Your task to perform on an android device: I want to add the address name Groningen with the help of text under the rectangle shape
Image 0: 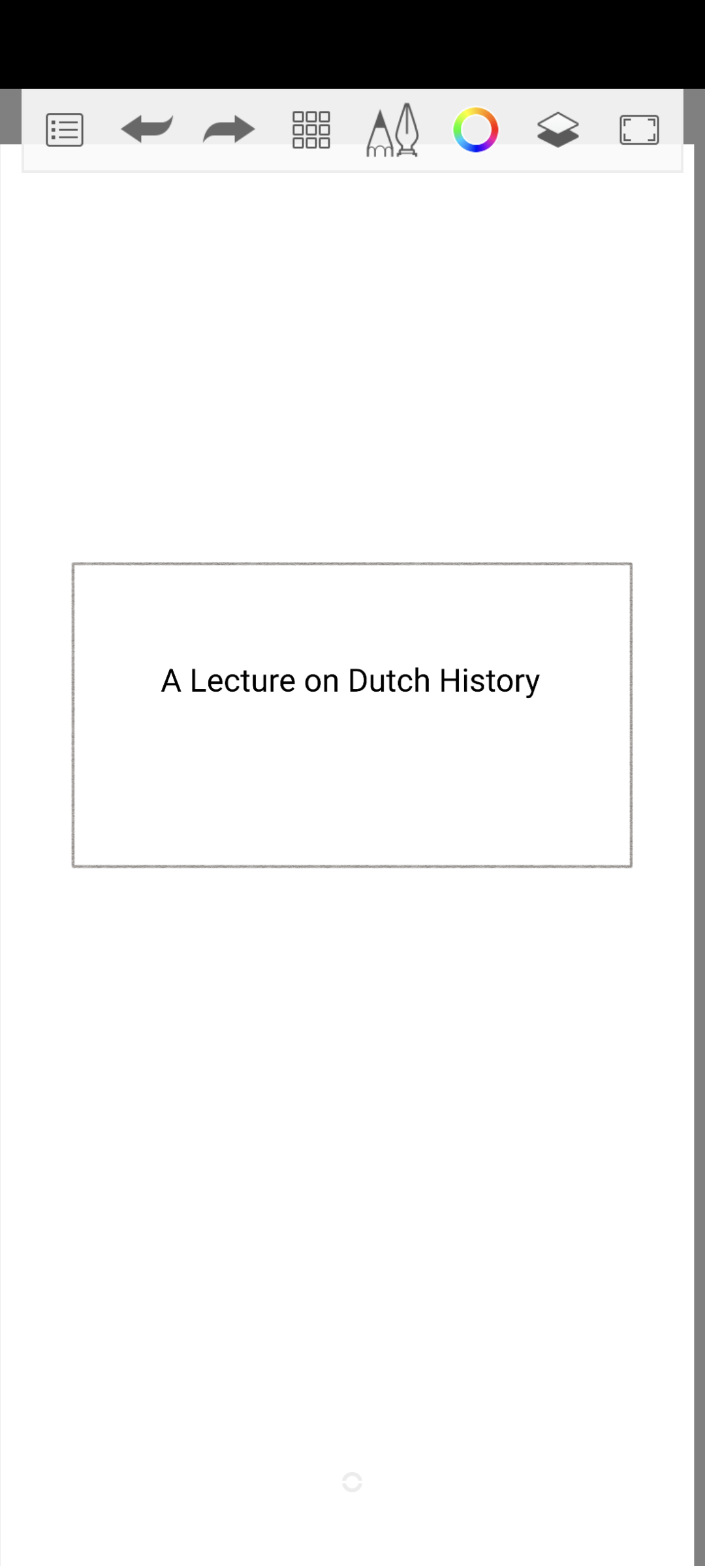
Click on the menu icon
Step 0: click (307, 131)
Image 1: 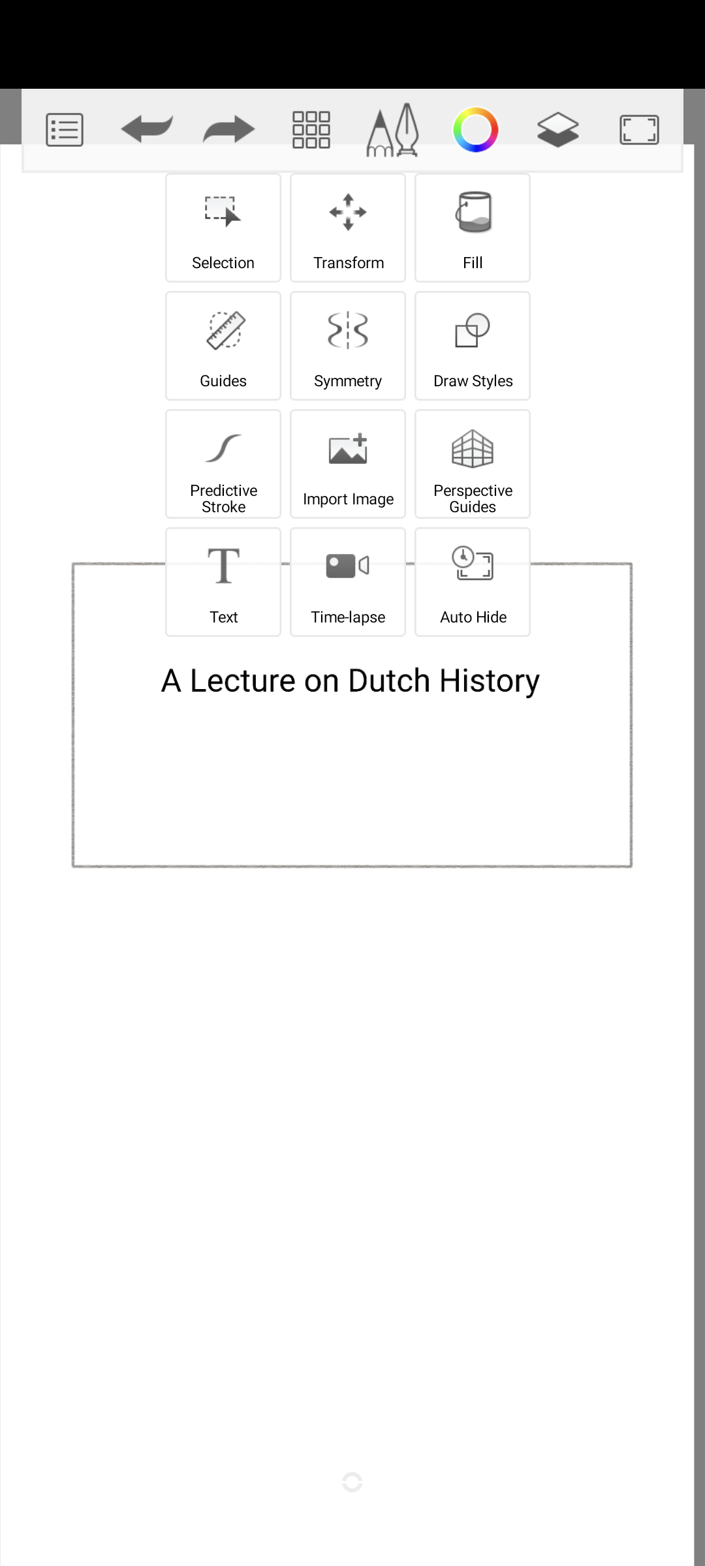
Click on the Text icon
Step 1: click (214, 588)
Image 2: 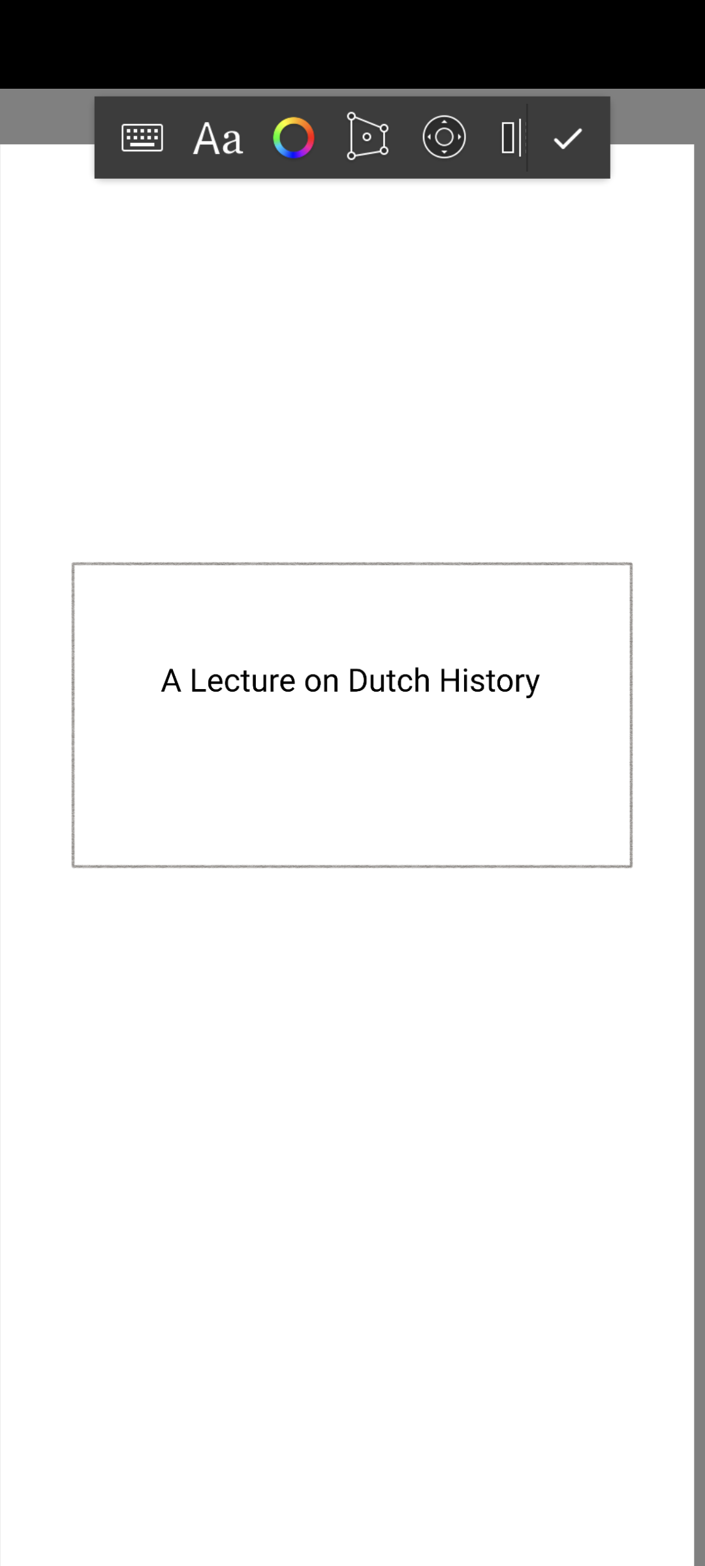
Click on the typewriter icon 
Step 2: click (138, 140)
Image 3: 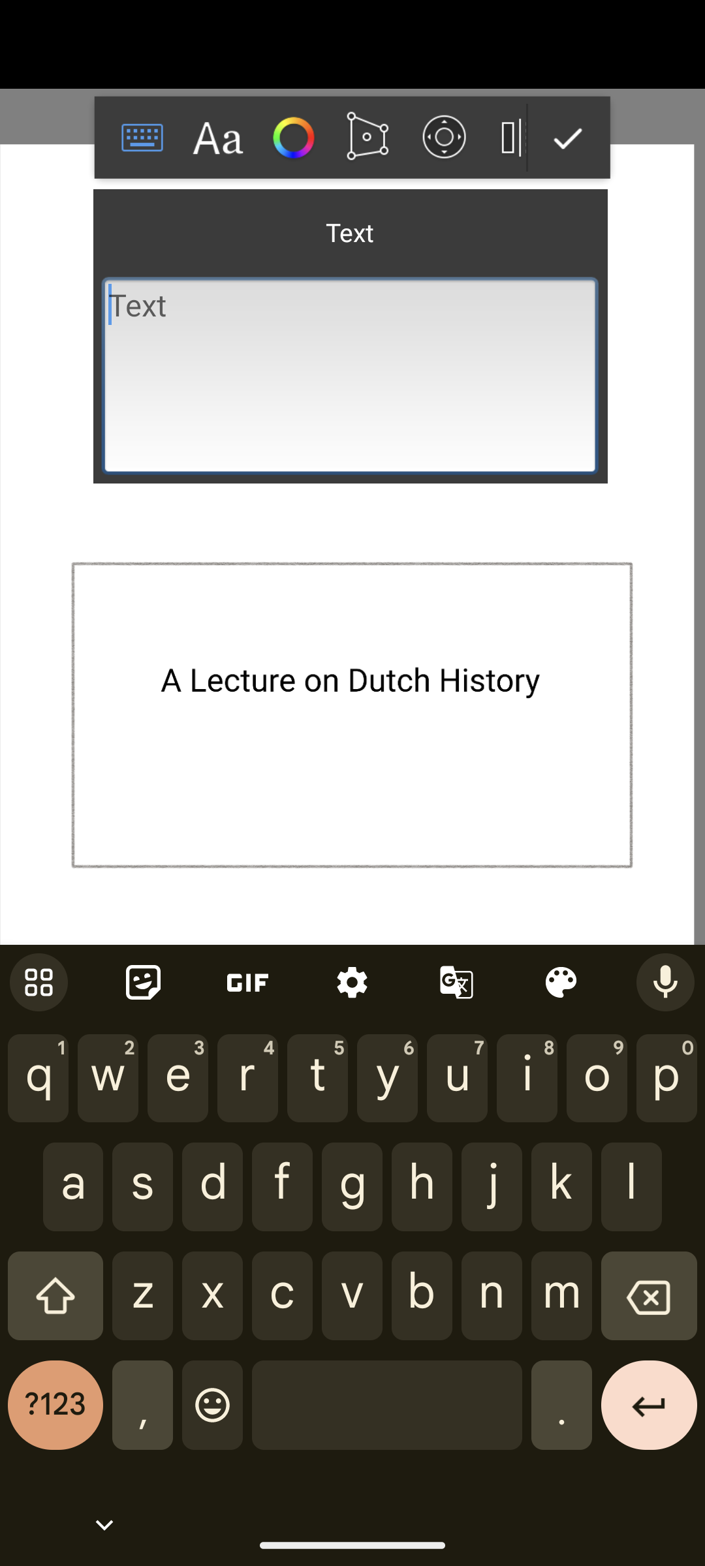
Type Groningen 
Step 3: type "Groningen"
Image 4: 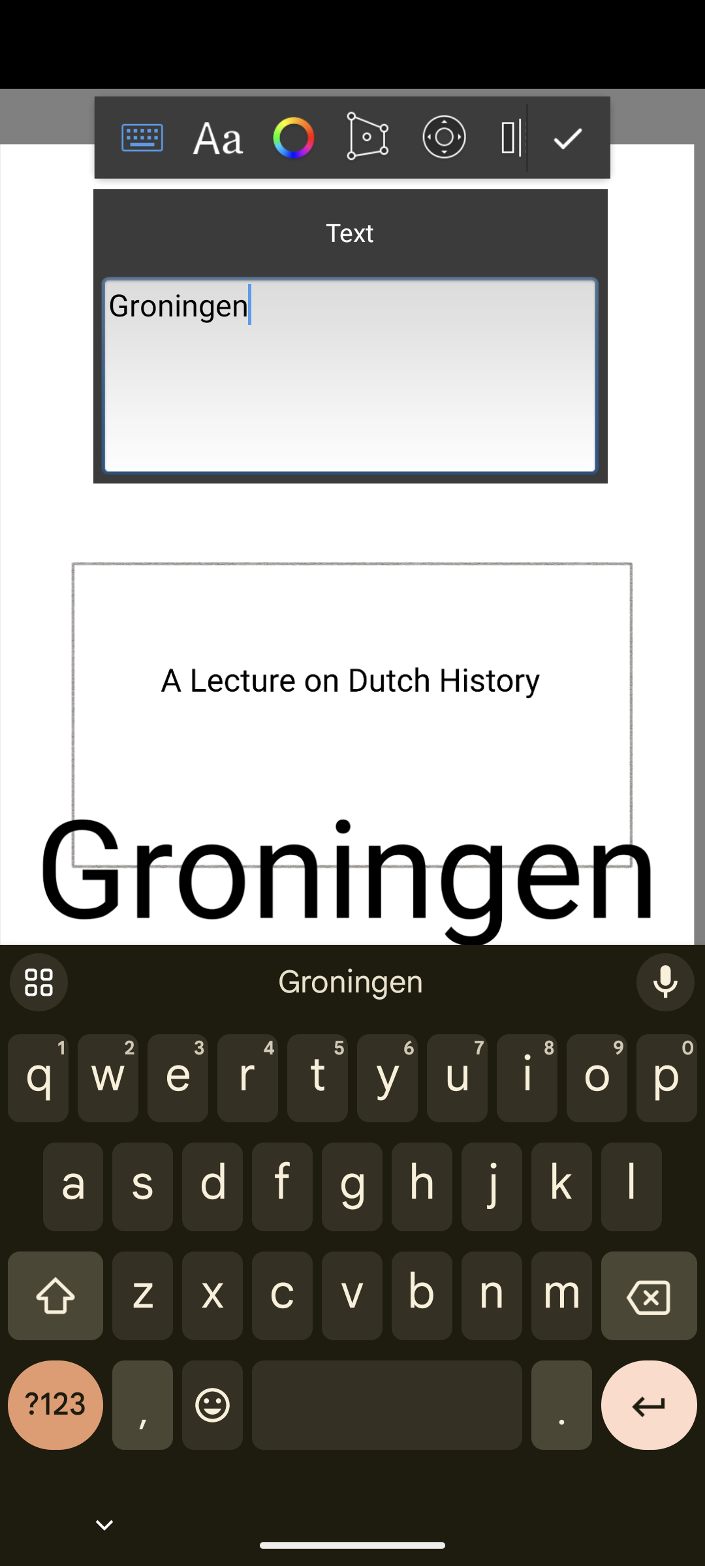
Type Groningen 
Step 4: wait